Your task to perform on an android device: I have to add a circle around the smiley. Add the circle in the paint app.
Image 0: 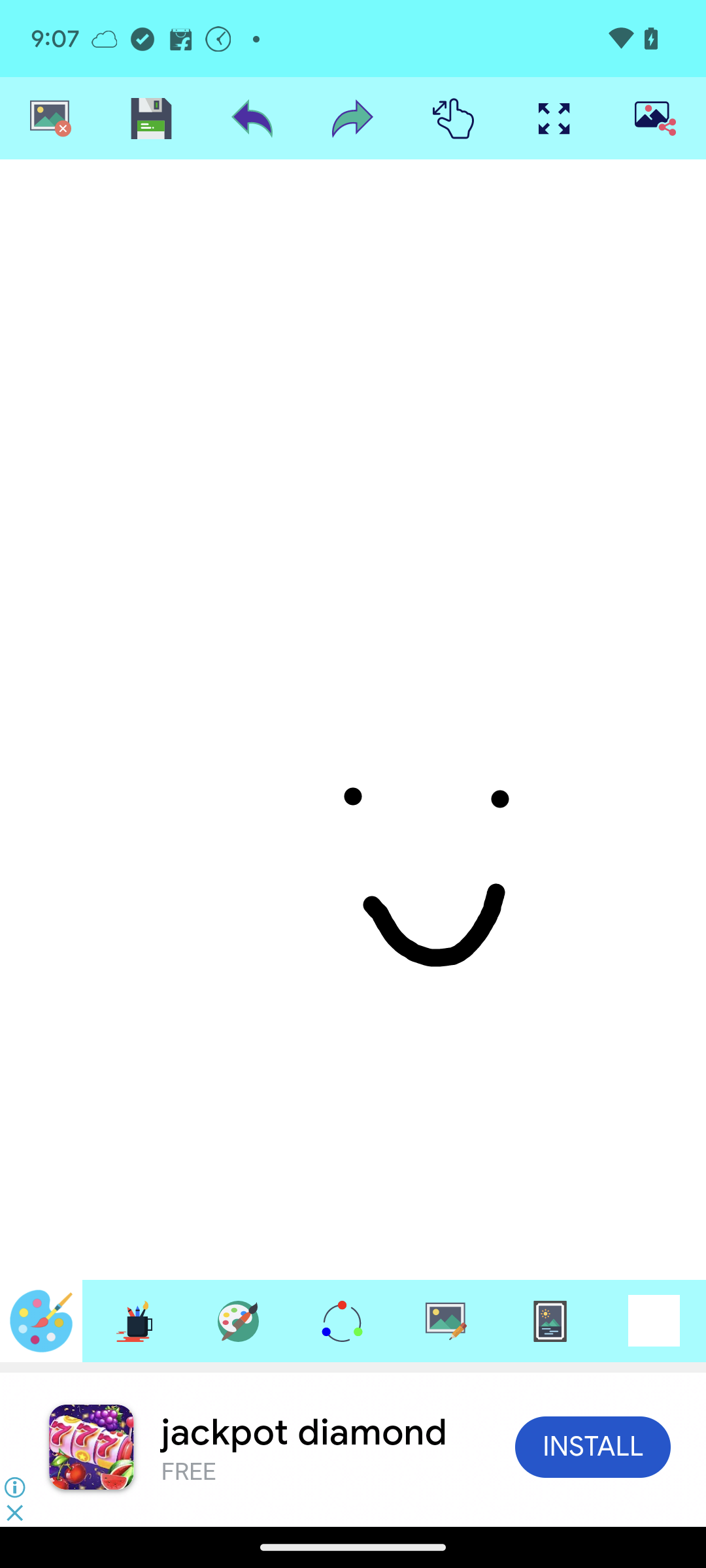
Click on the paint cup icon.
Step 0: click (134, 1321)
Image 2: 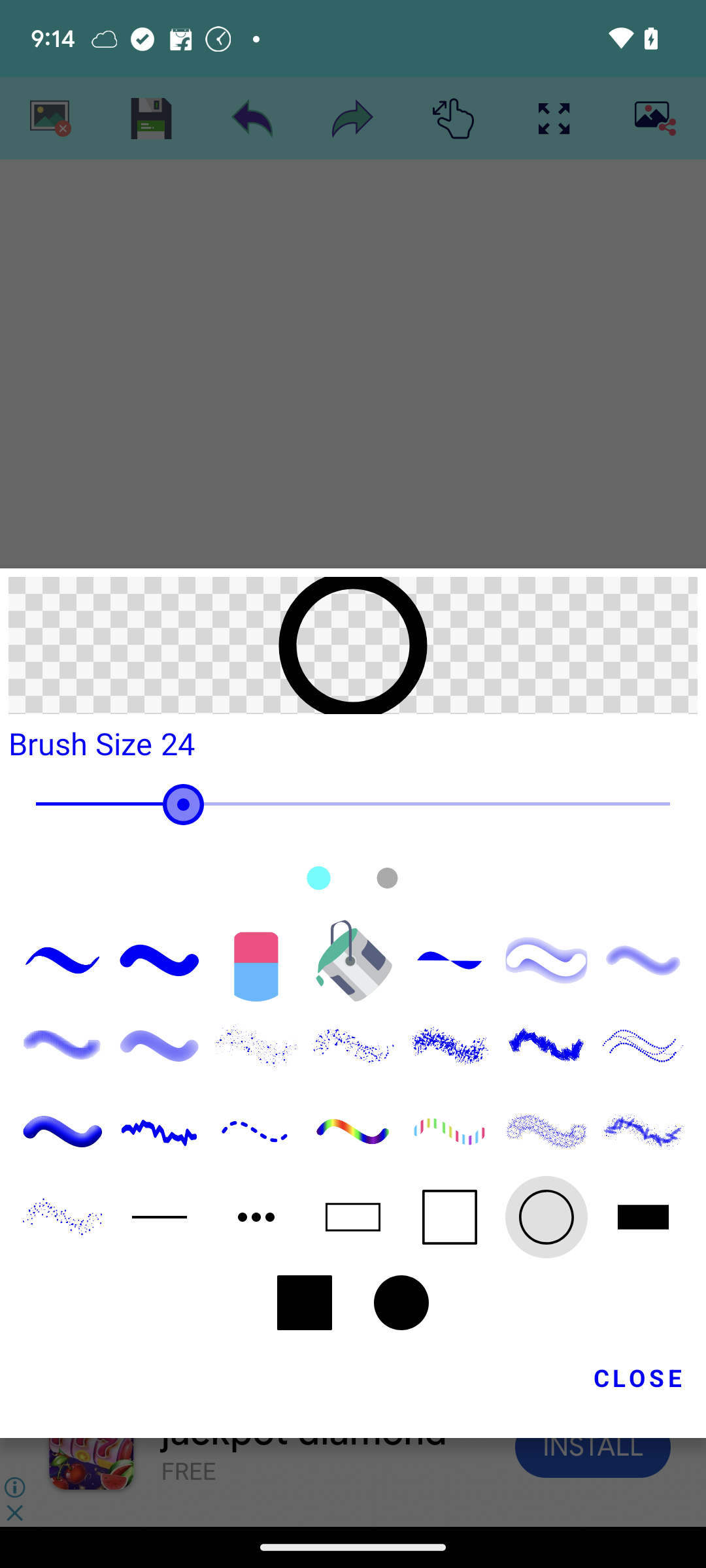
Click on close.
Step 2: click (637, 1388)
Image 3: 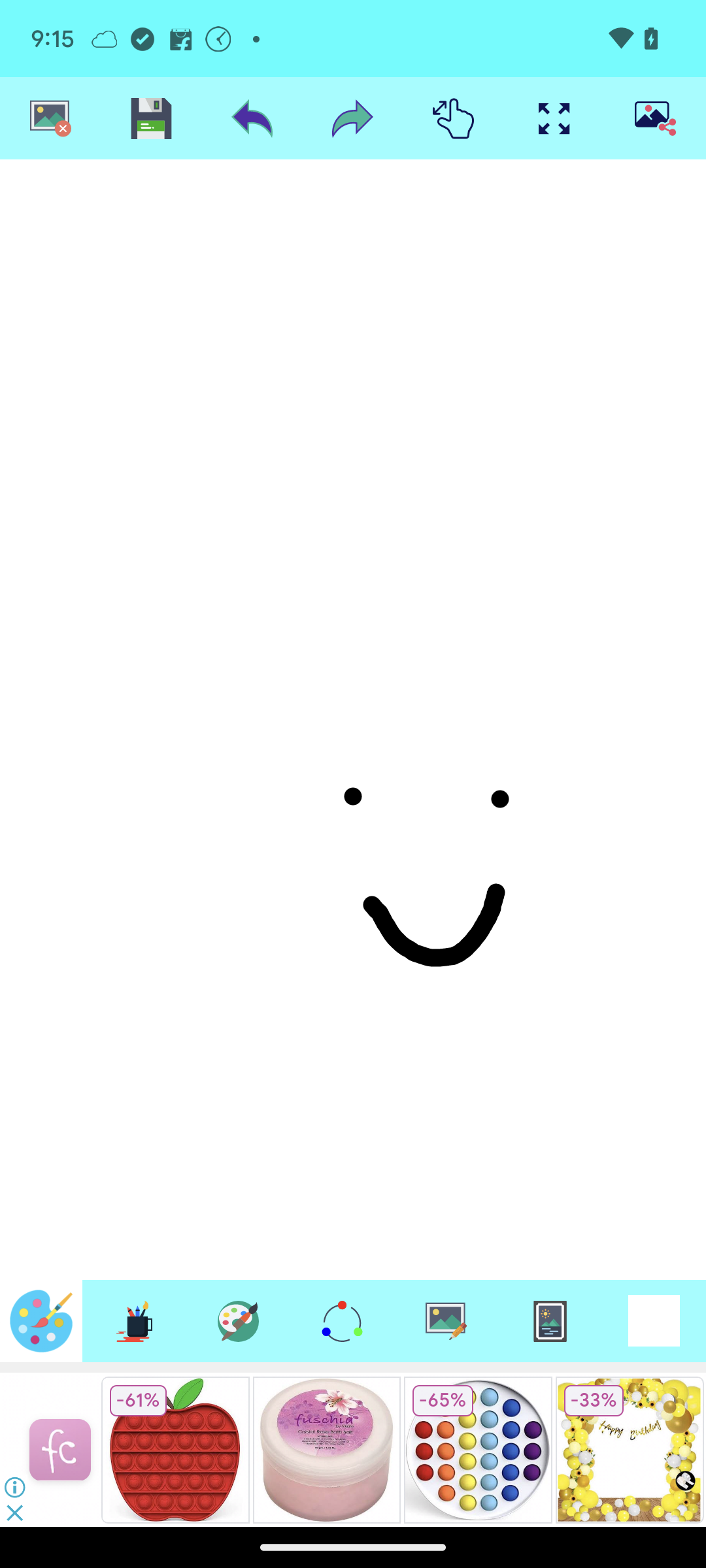
Now draw the circle around the smiley by swiping it towards the bottom right.
Step 3: scroll left